Your task to perform on an android device: As i am looking for my hooks for my kitchen , look for the towel hooks in the Home & Garden category in the DHgate app 
Image 0: 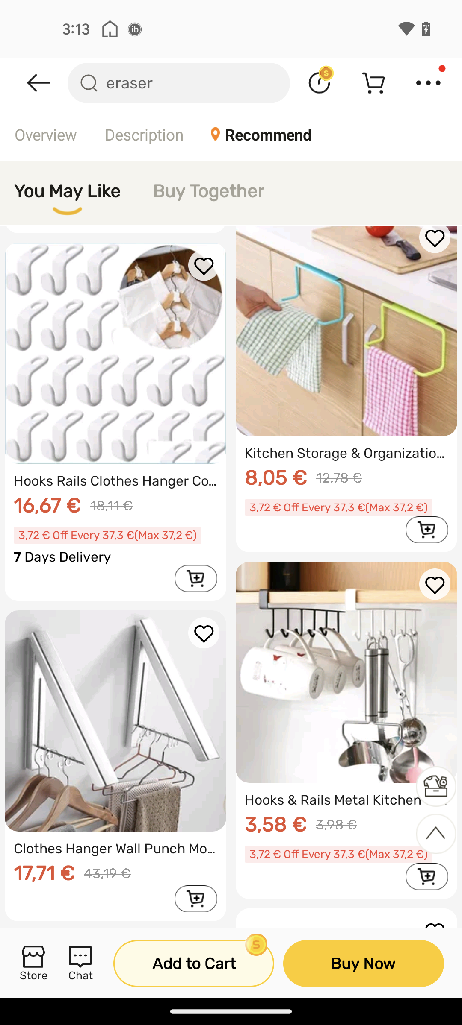
Get back to the previous page of the app
Step 0: press back button
Image 1: 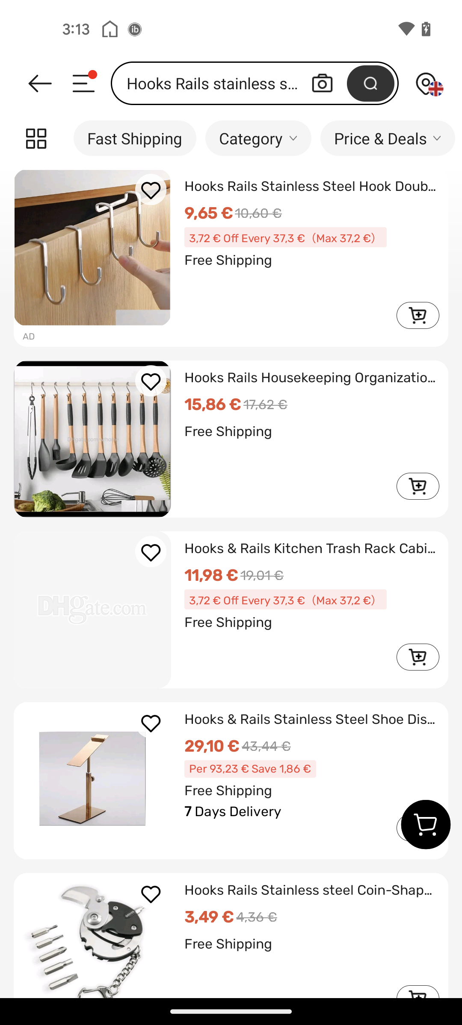
Click on the category filter 
Step 1: click (251, 138)
Image 2: 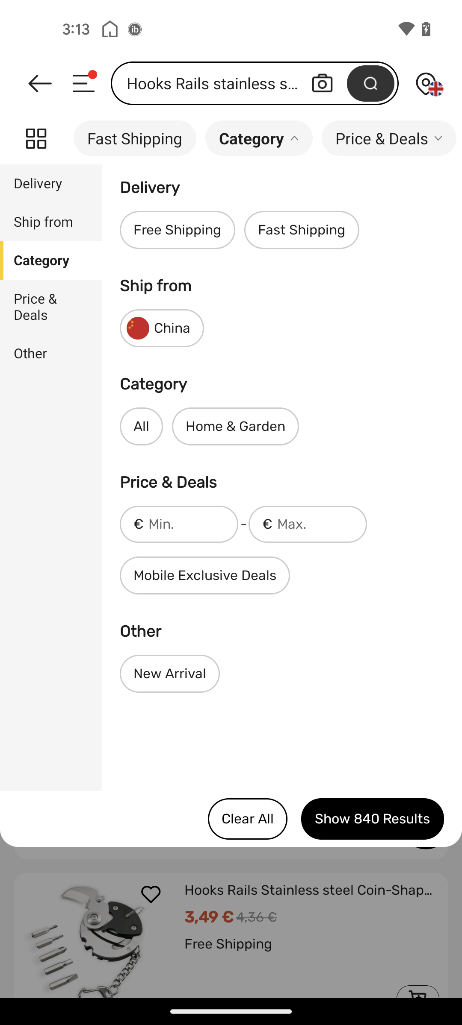
Select the Home & Garden Category
Step 2: click (228, 431)
Image 3: 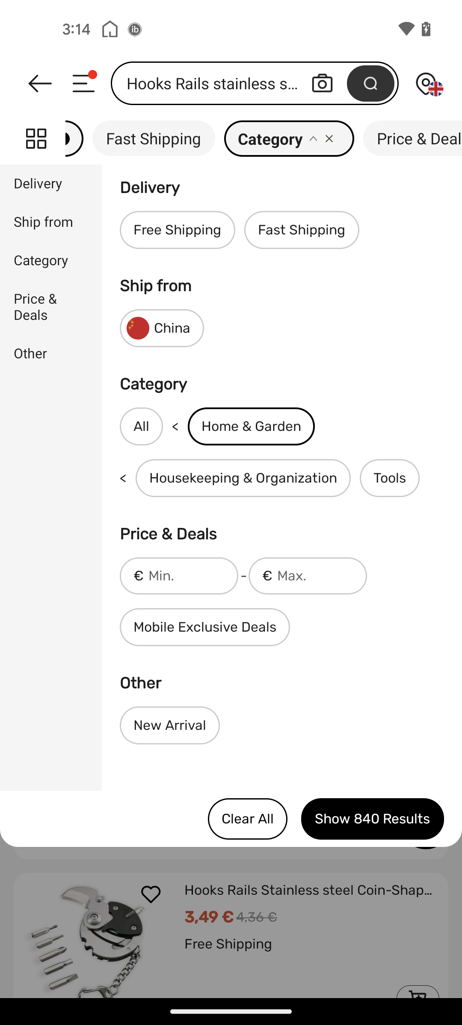
Select the Housekeeping & Organization sub category
Step 3: click (243, 478)
Image 4: 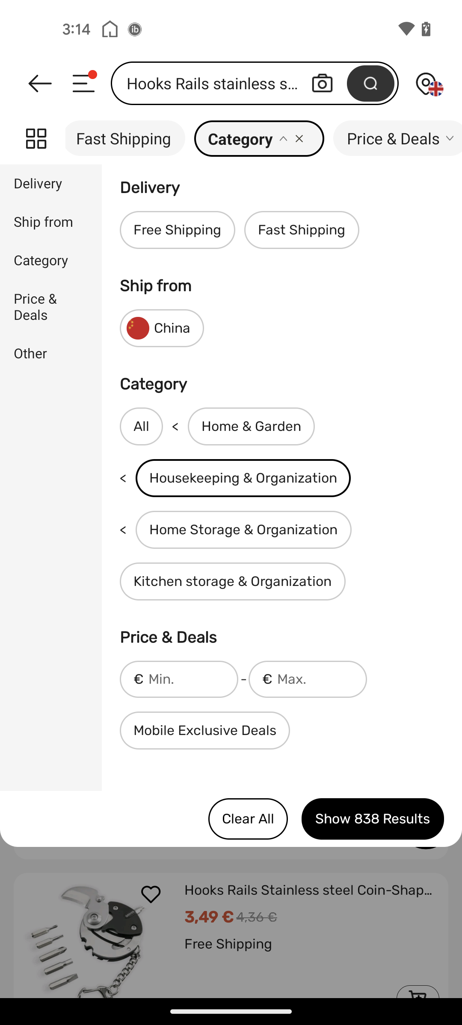
Click on the Show result button
Step 4: click (373, 819)